Your task to perform on an android device: Please mark as unread the recent email from eBay.
Image 0: 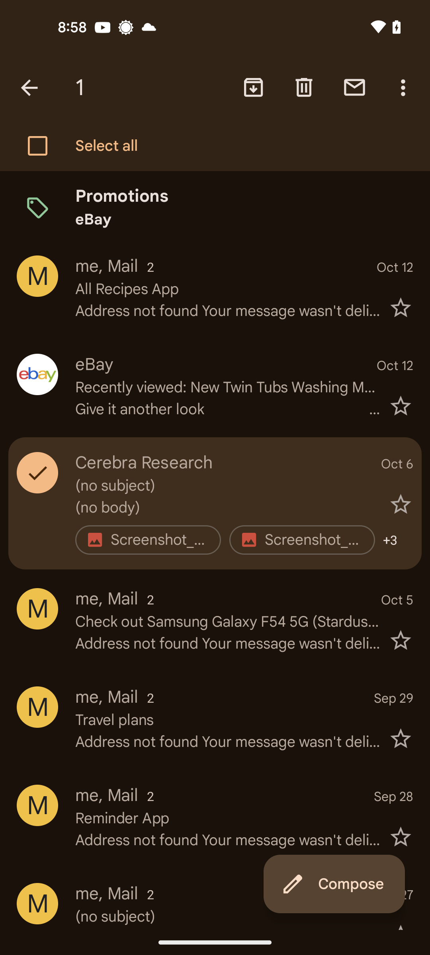
Tap on the profile icon of cerebra research
Step 0: click (215, 503)
Image 1: 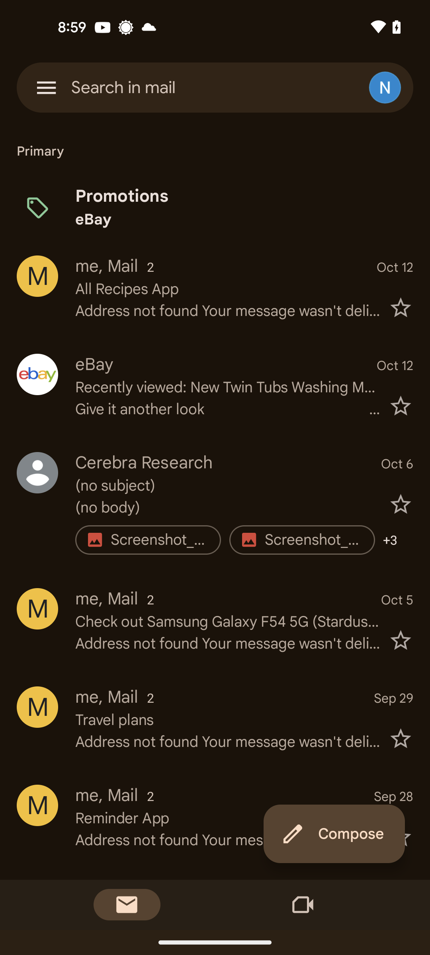
Click on the profile icon of eBay mail
Step 1: click (215, 386)
Image 2: 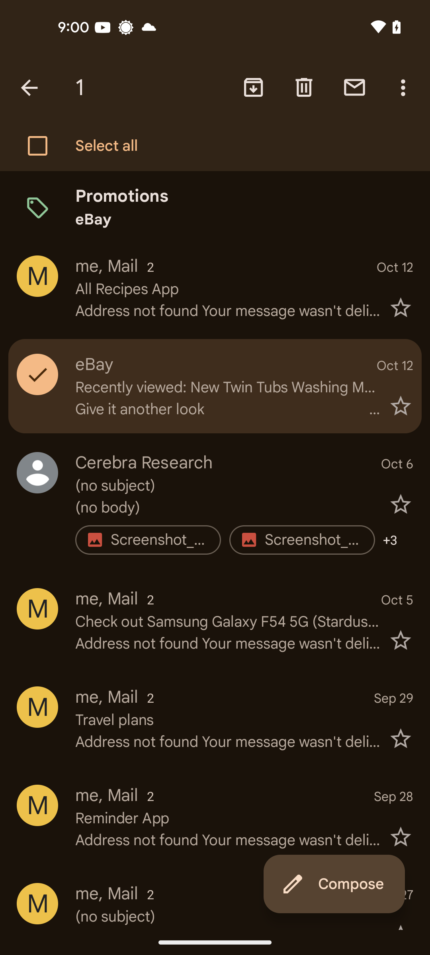
Tap on the email box icon at the top of the screen
Step 2: click (354, 87)